Your task to perform on an android device: Open Google Maps then search for directions from your current location to Lotus Temple and start navigation
Image 1: 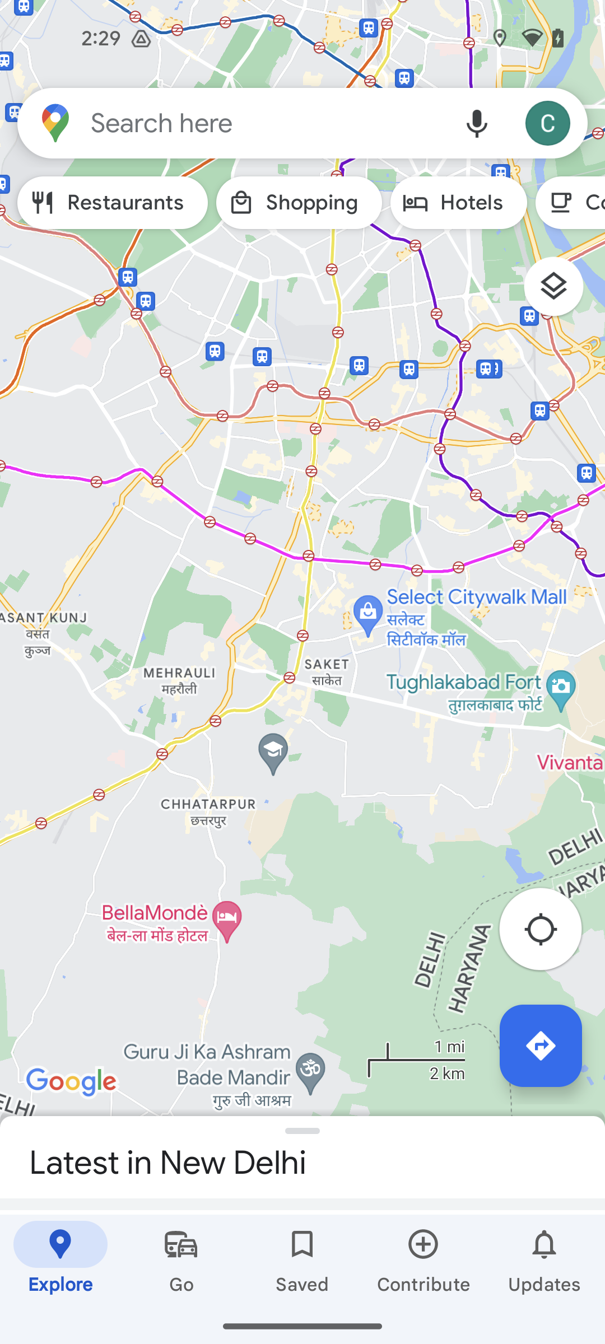
Go to the search bar at the top of the screen
Step 1: click (266, 123)
Image 2: 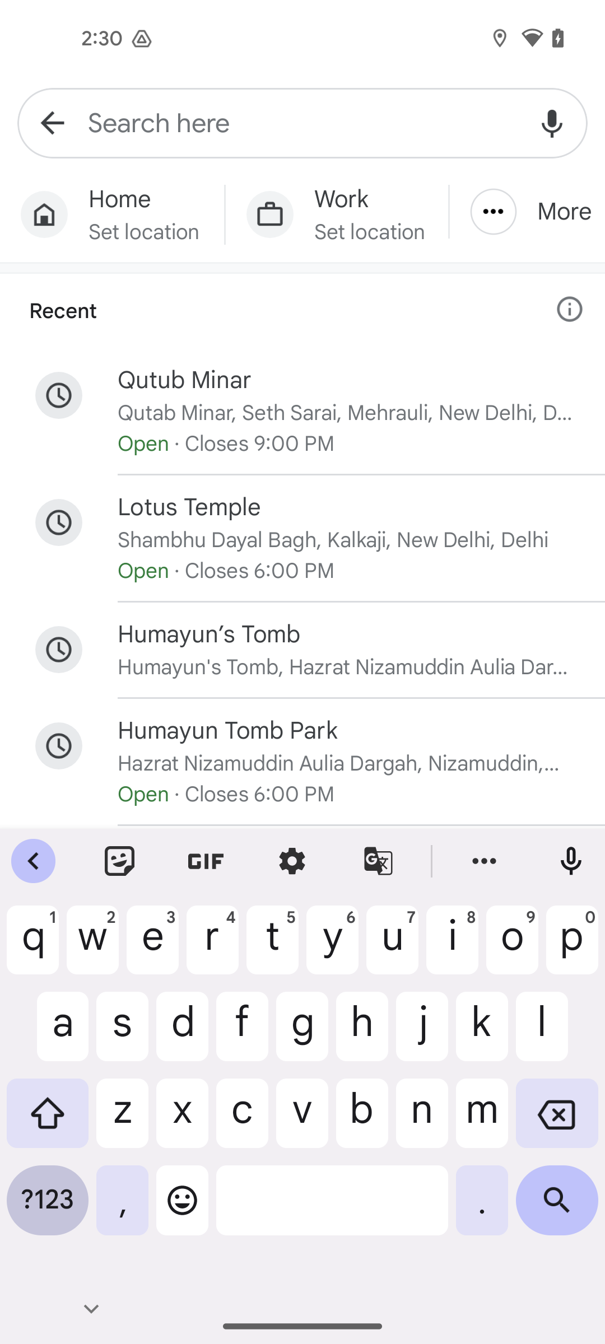
Search for Lotus temple
Step 2: type "Lotus temple"
Image 3: 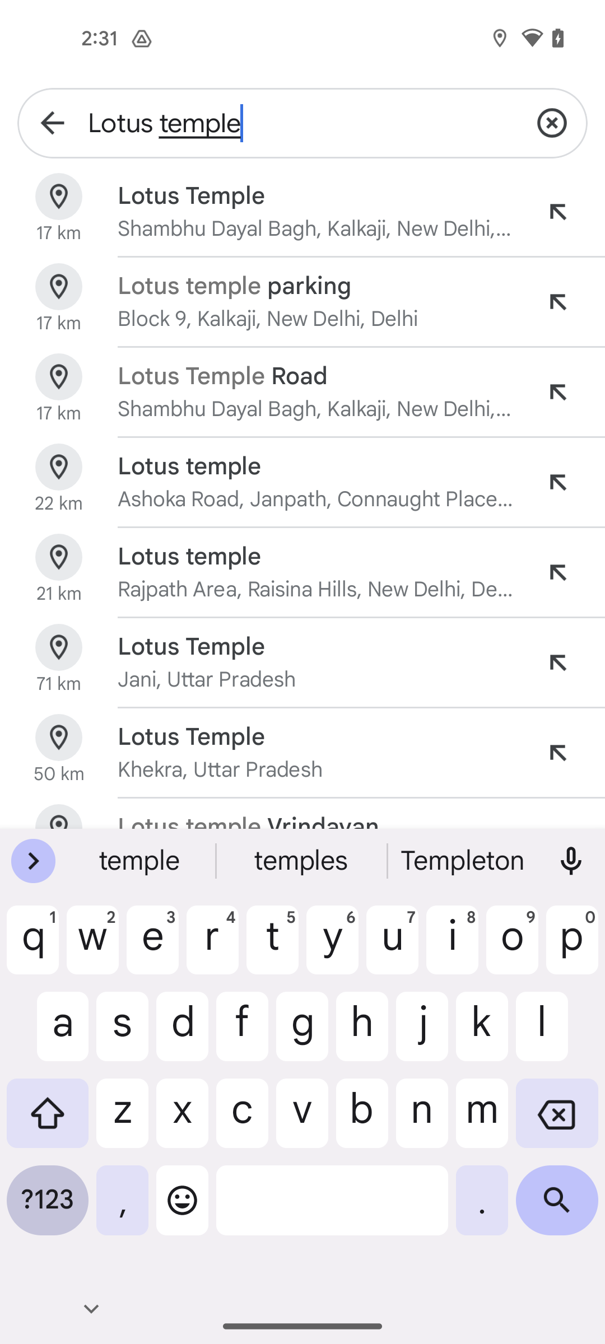
Click on the search icon at the bottom right corner of the screen
Step 3: click (557, 1208)
Image 4: 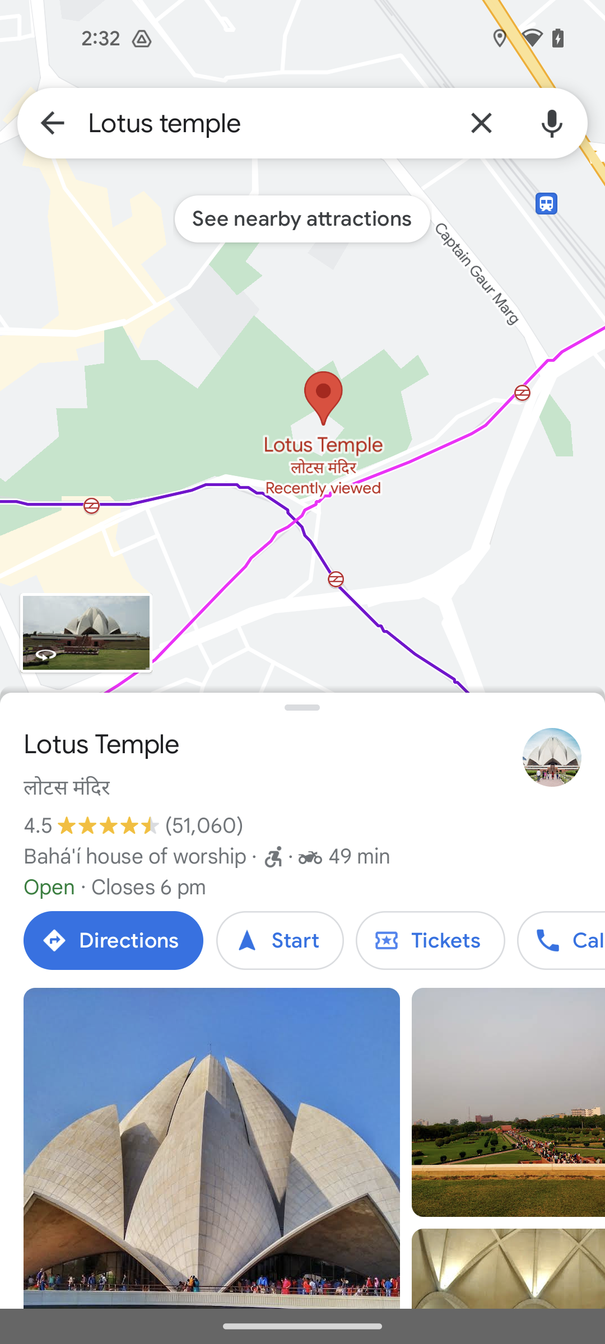
Click on the Start option
Step 4: click (280, 940)